Your task to perform on an android device: Replace the date from June 29th to June 19th for the reminder named "Meeting."
Image 0: 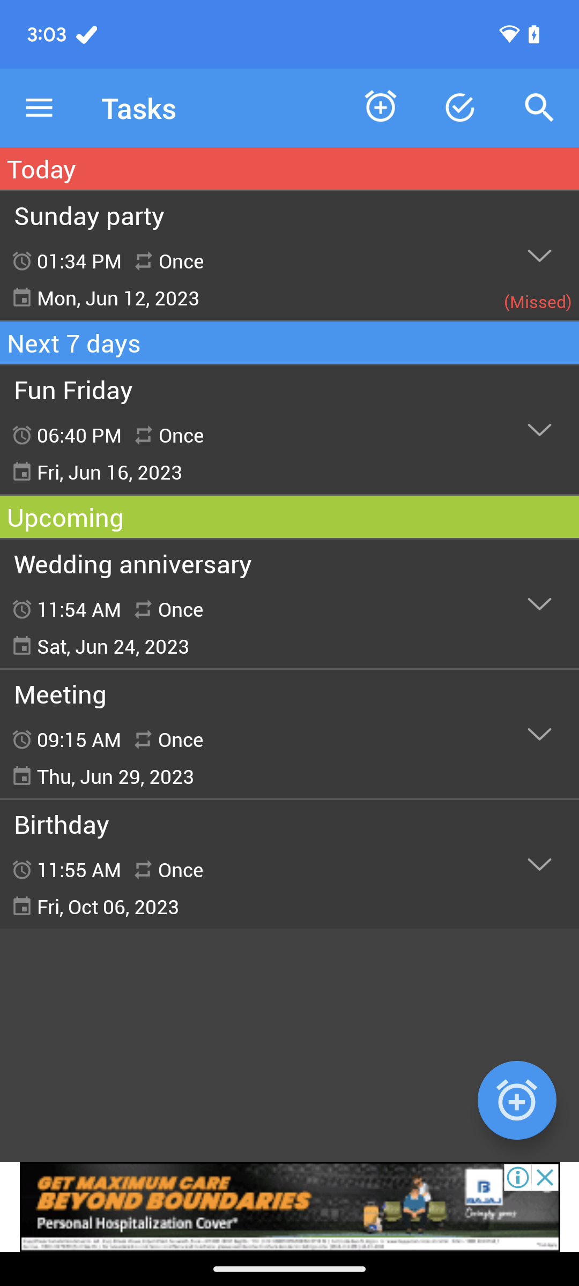
Click on the Meeting reminder
Step 0: click (289, 734)
Image 1: 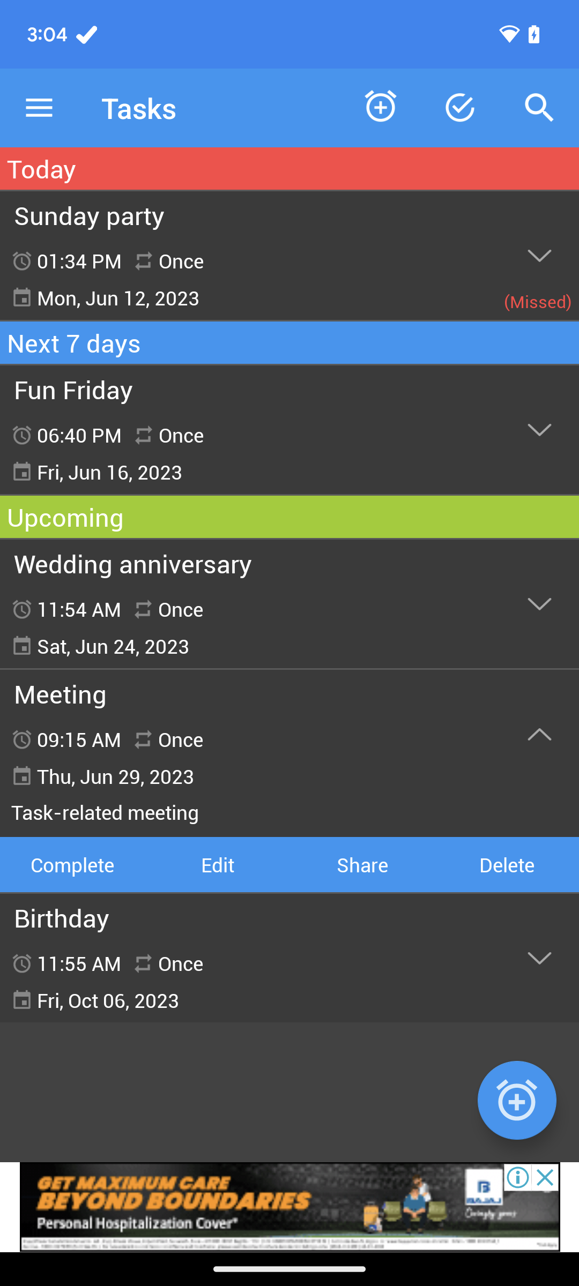
Click on the edit option
Step 1: click (217, 864)
Image 2: 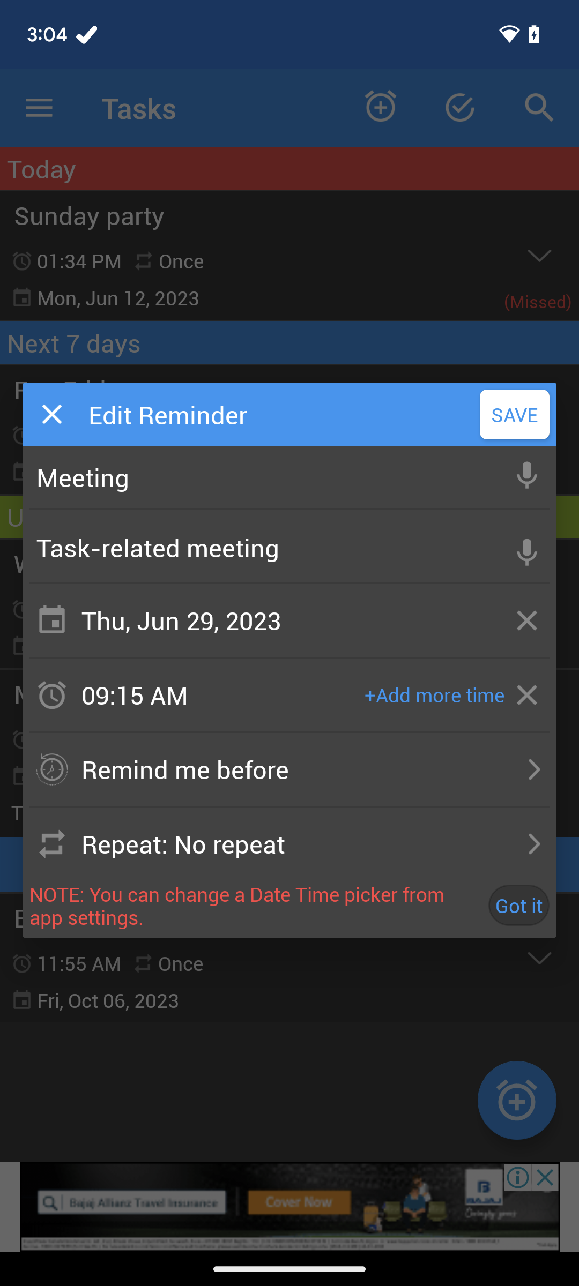
Click on the date option
Step 2: click (266, 620)
Image 3: 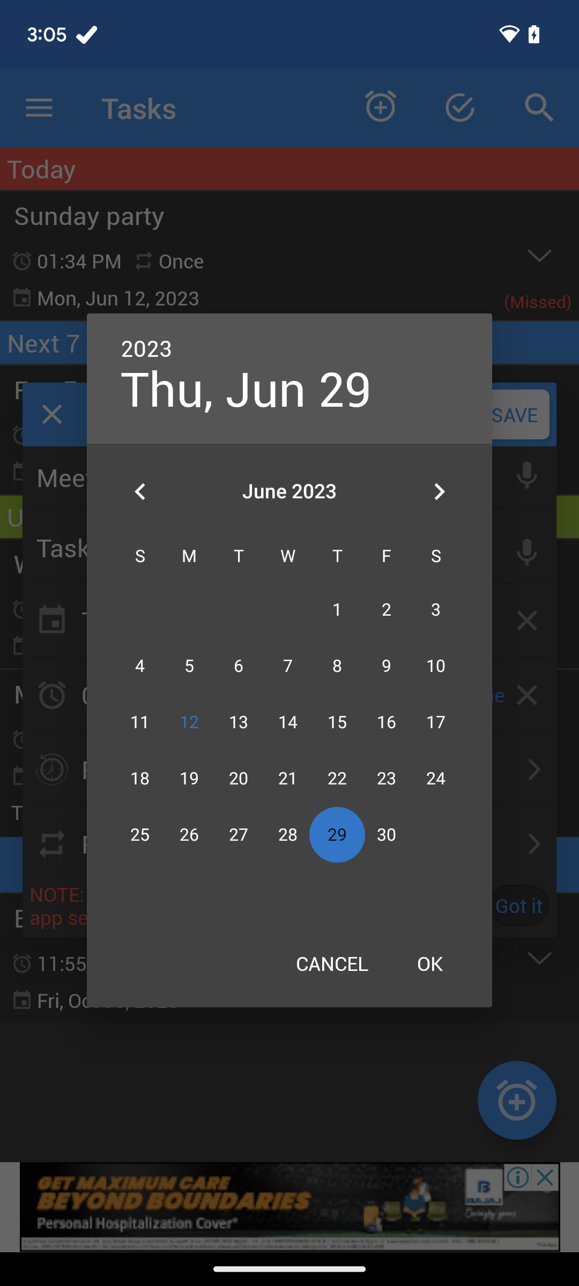
Set the date as June 19th
Step 3: click (189, 779)
Image 4: 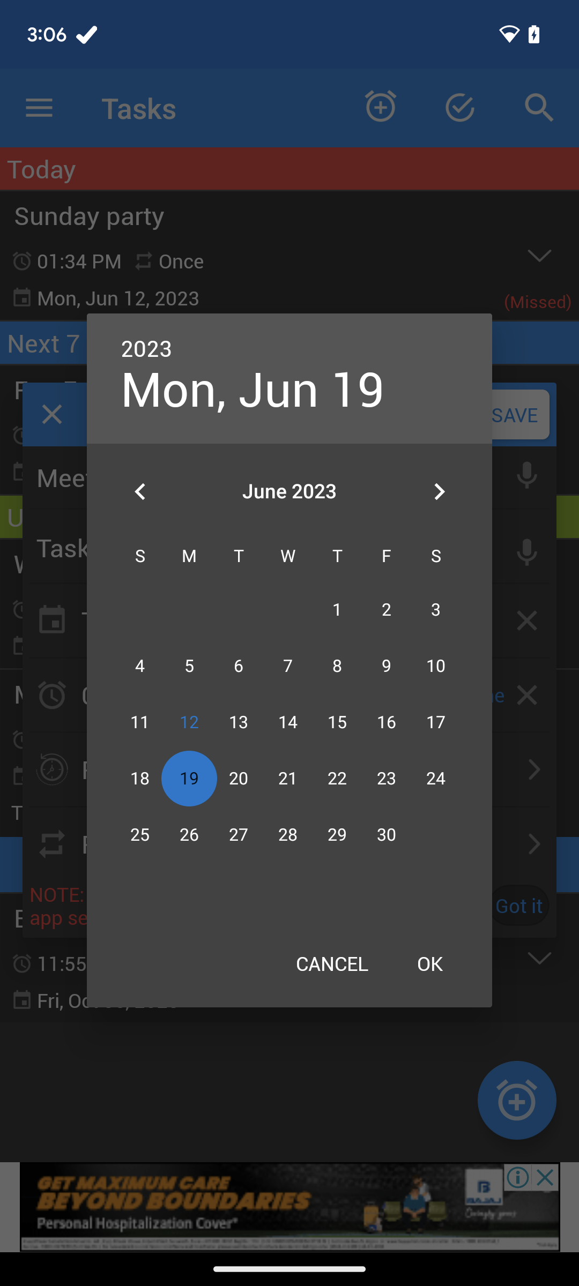
Click on the OK button
Step 4: click (430, 963)
Image 5: 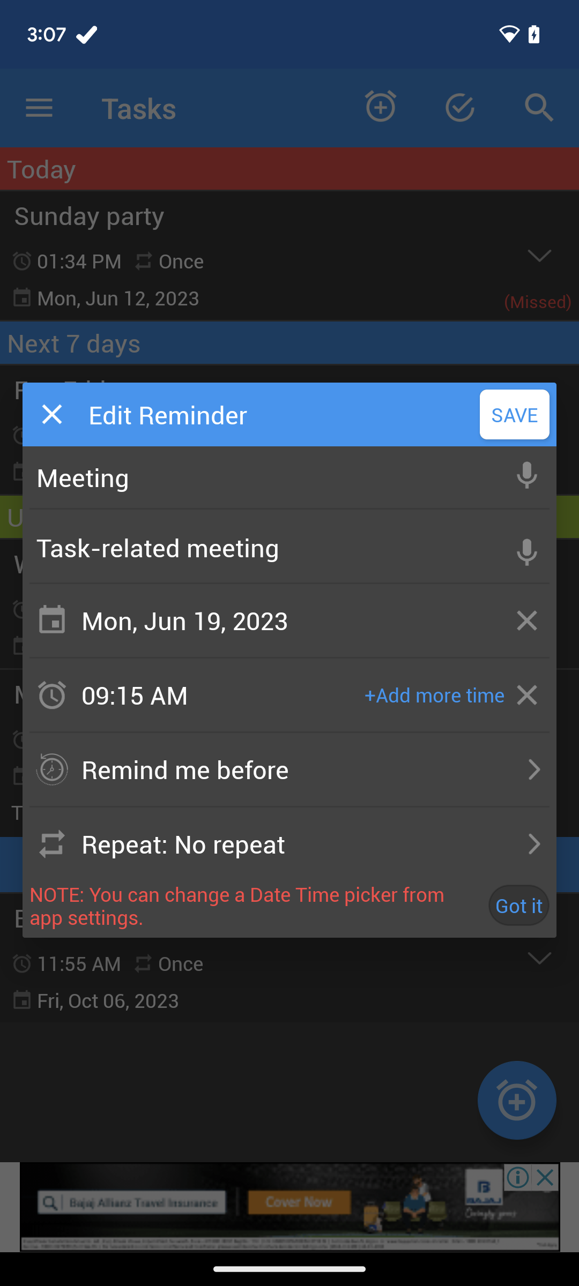
Click on the save button at the top right corner of the popup box
Step 5: click (515, 414)